Your task to perform on an android device: View traffic updates for the Rijksmuseum from my place (Westvest 7 Delft) on the Maps app.
Image 0: 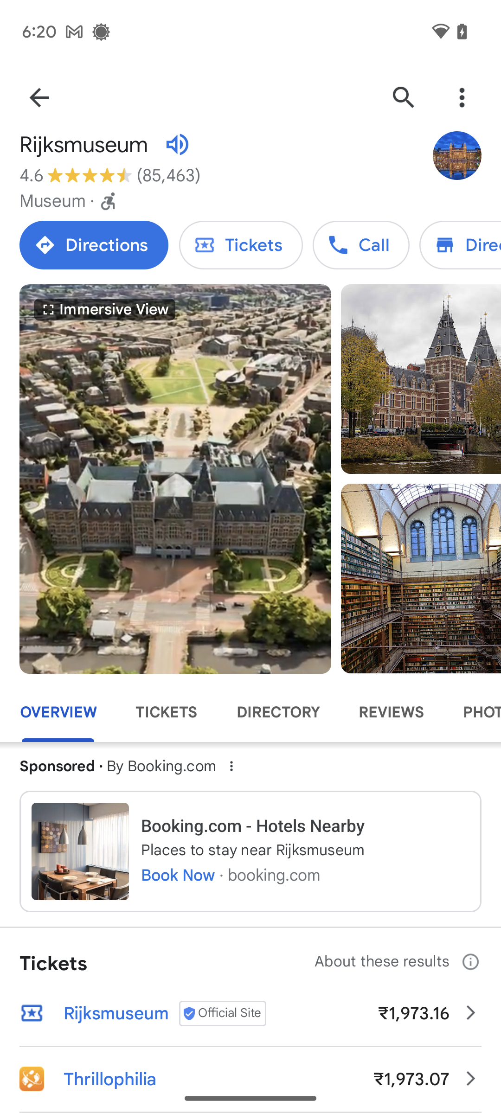
Click on the direction tab.
Step 0: click (94, 245)
Image 1: 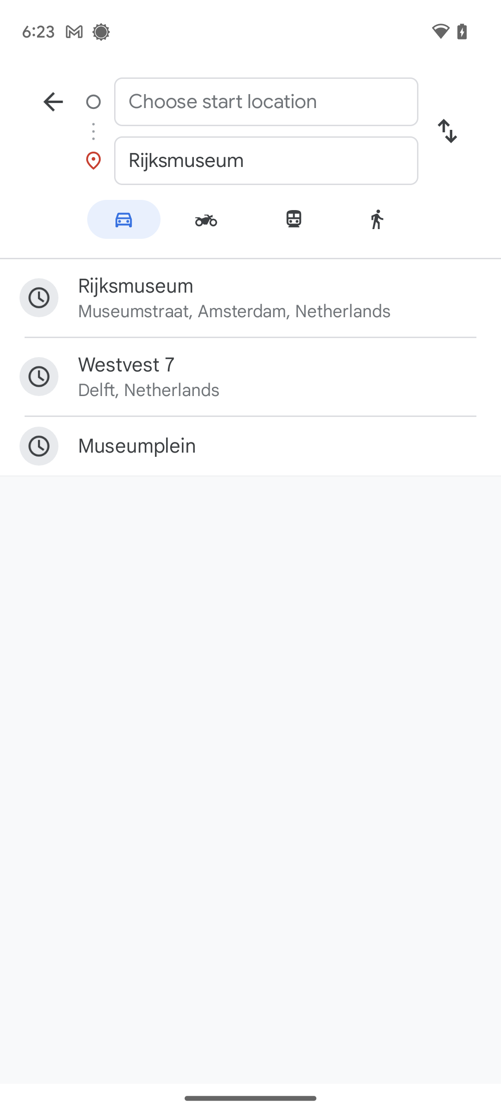
Click on the start location.
Step 1: click (266, 102)
Image 2: 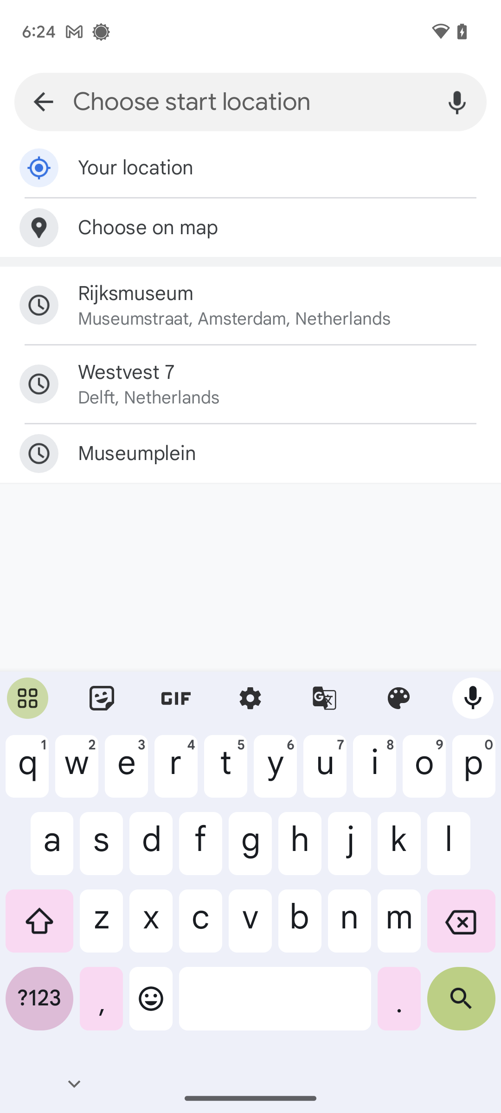
Select the Westvest7 from recent search.
Step 2: click (280, 372)
Image 3: 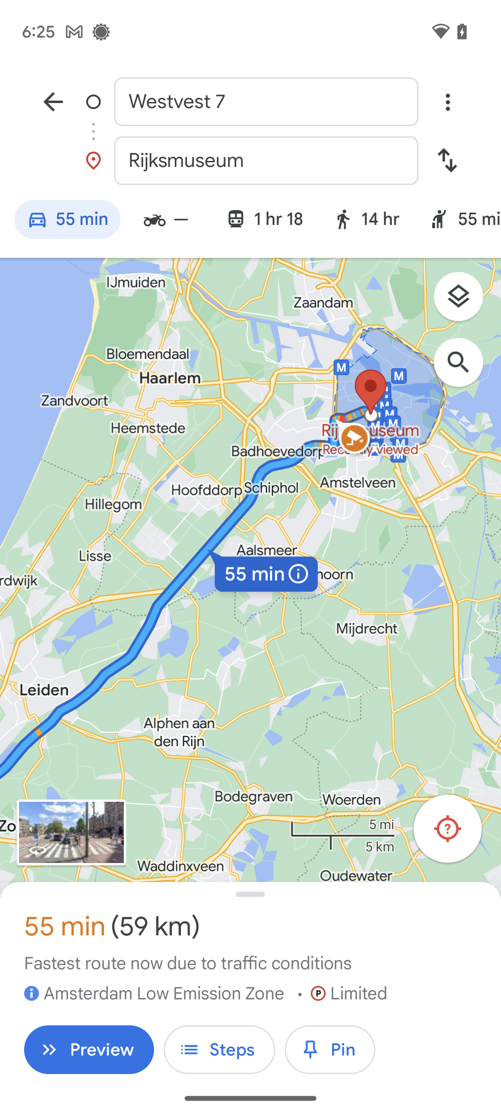
Click on the map detail icon.
Step 3: click (465, 301)
Image 4: 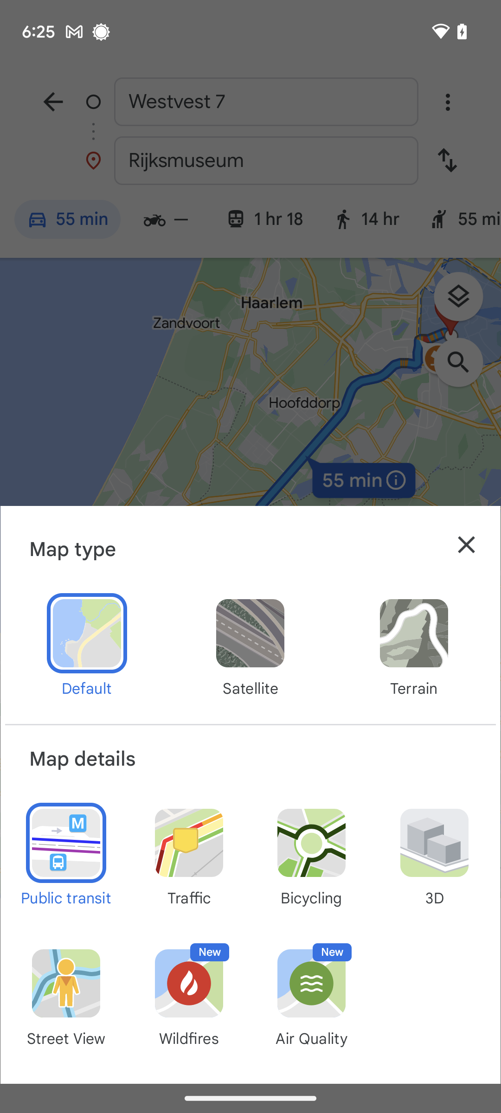
Click on the traffic icon in map details.
Step 4: click (189, 856)
Image 5: 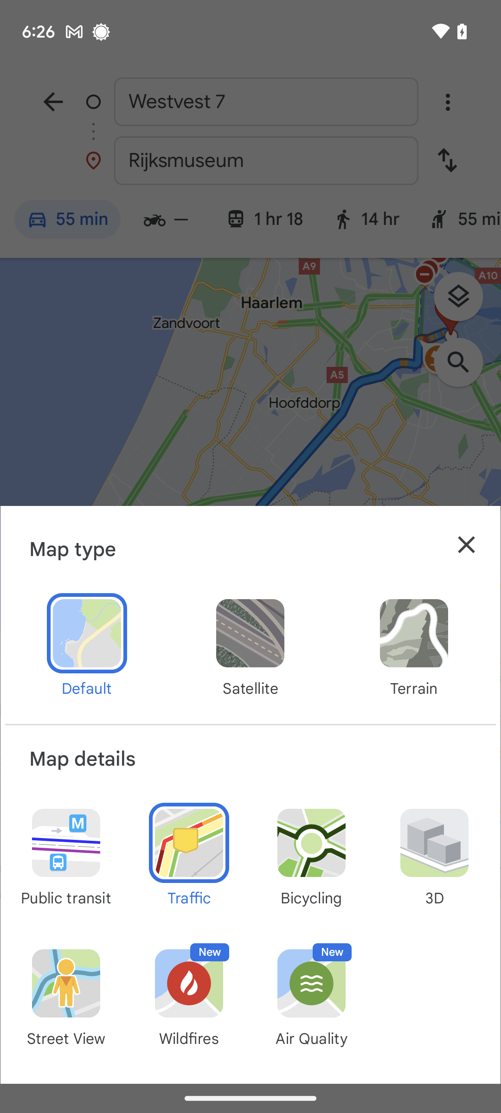
Go back to Maps.
Step 5: press back button